Your task to perform on an android device: I must use the Google Drive app to view the Dinner-Vegetable PDF file.
Image 0: 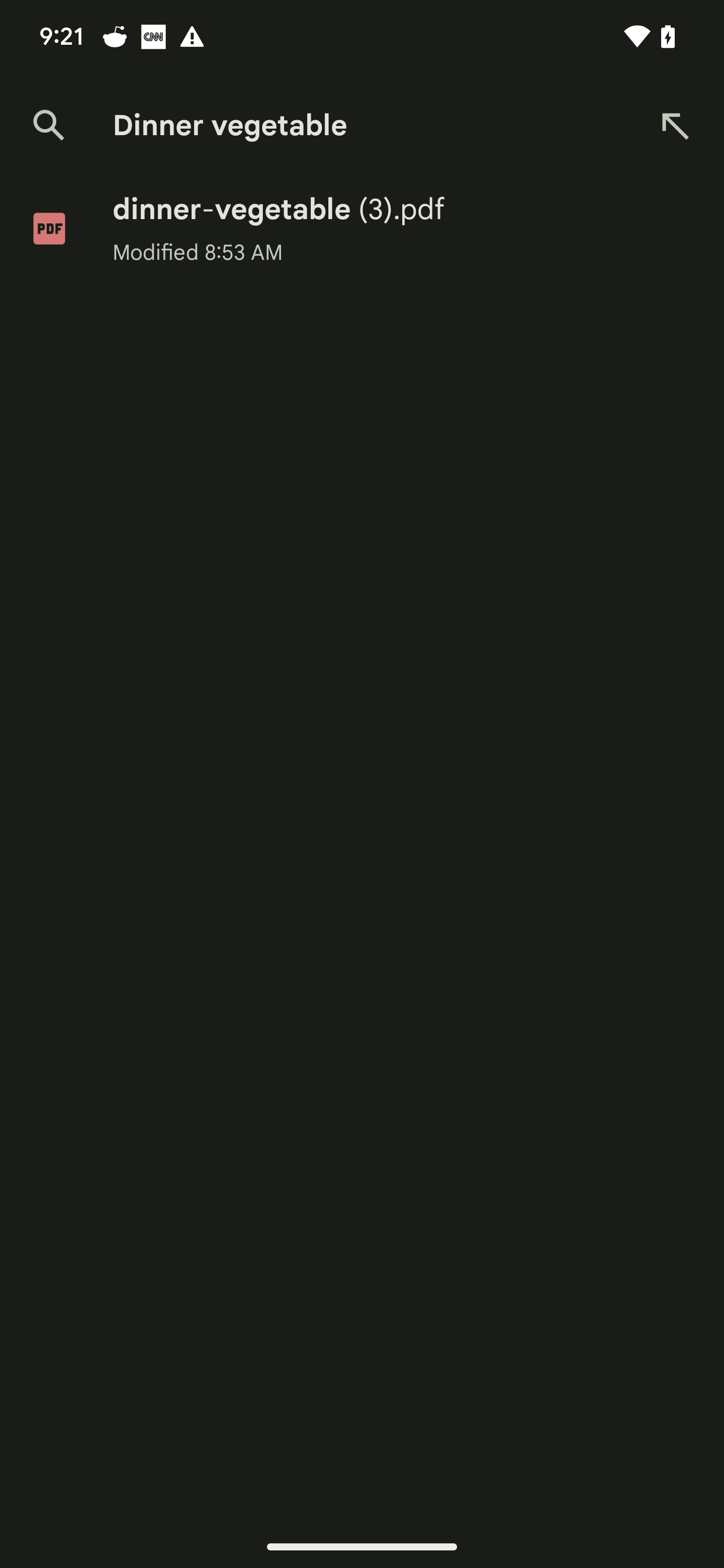
Click on the Dinner-vegetable pdf  to view 
Step 0: click (206, 234)